Your task to perform on an android device: My husband has his golf match next week, and for that, he needs shoes, so search for "Golf Shoes for Men” on the Temu app
Image 0: 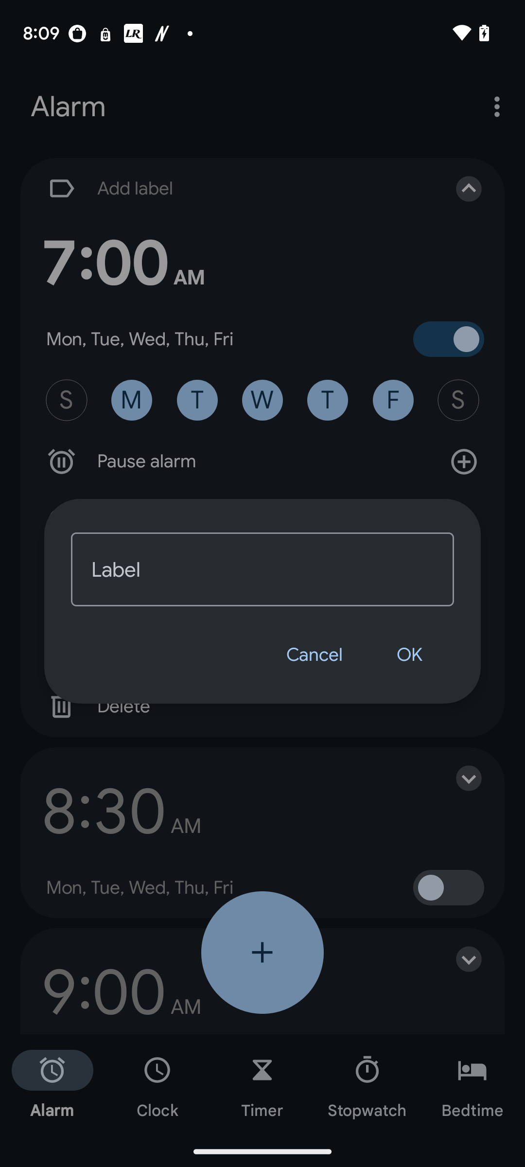
Open the Temu app.
Step 0: open app "Temu"
Image 1: 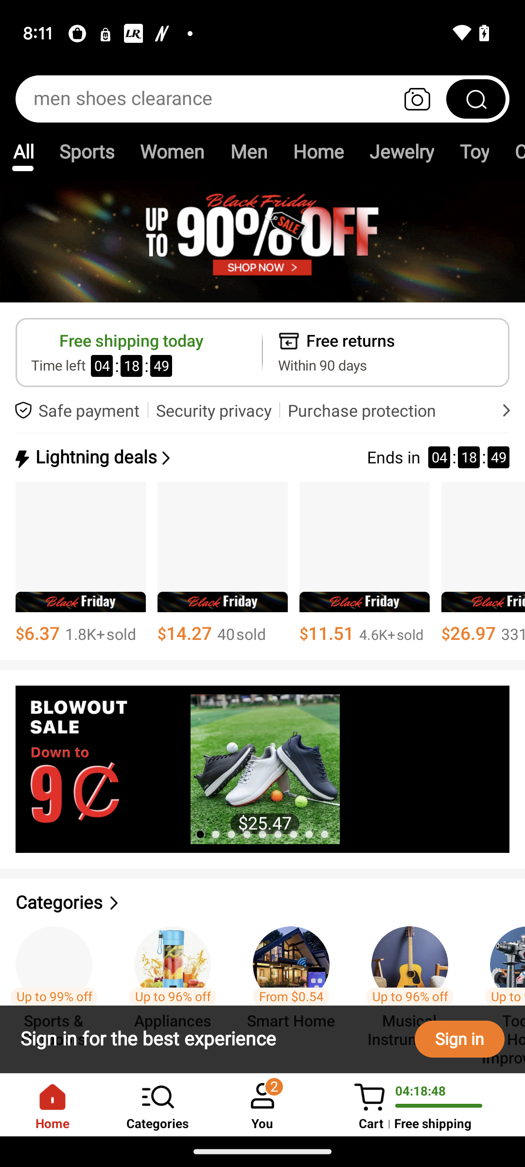
Click on the search box.
Step 1: click (123, 99)
Image 2: 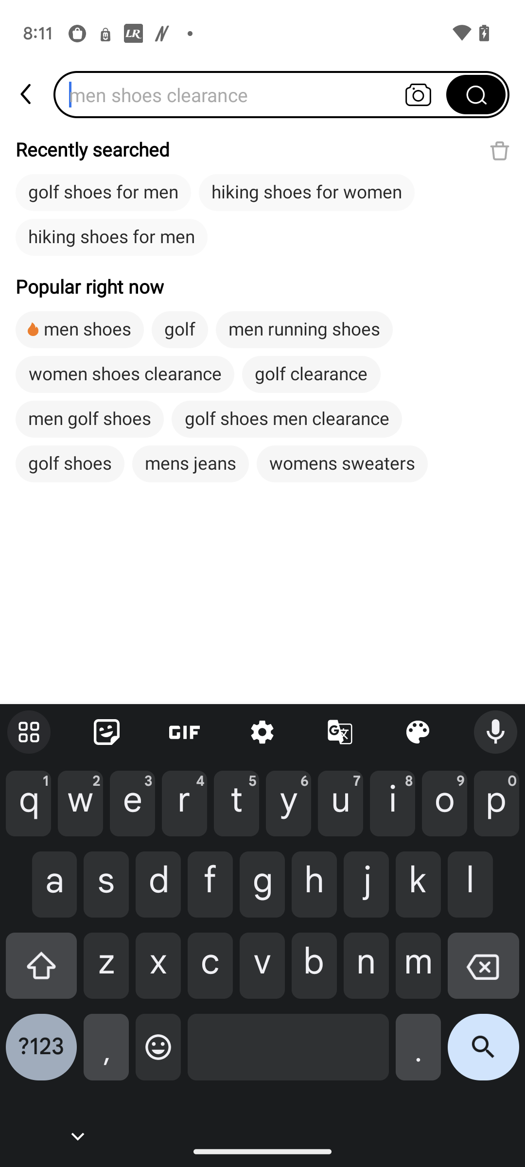
Type “Golf shoes for men" in the search box.
Step 2: type "Golf shoes for men"
Image 3: 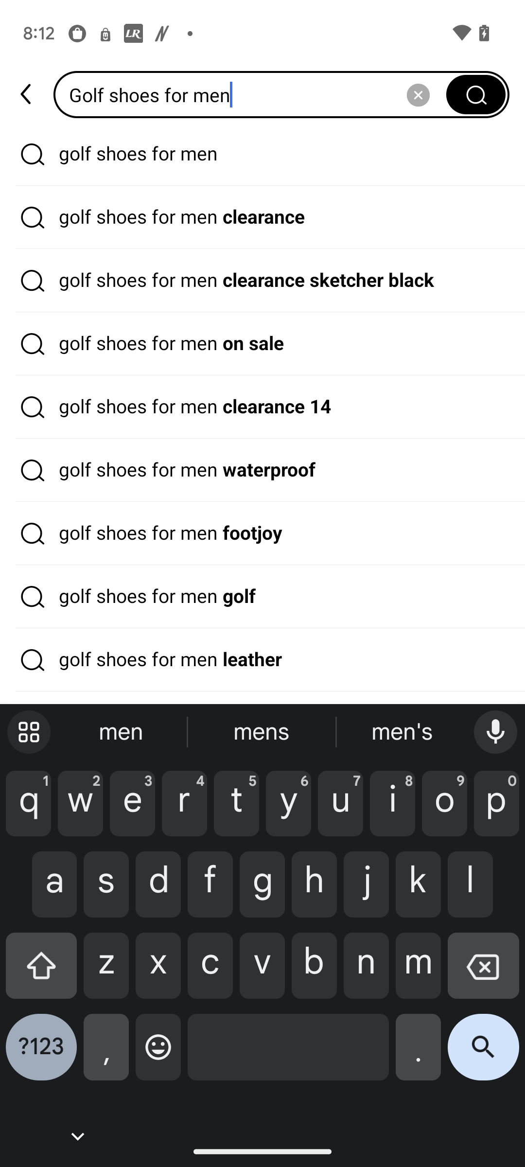
Click on the search Icon at the bottom right corner of the keyboard.
Step 3: click (483, 1055)